Your task to perform on an android device: It has been two years since I last saw my mother. I want to see her next month, so please put a date in my calendar for us to meet on October 2nd and call it mom's meet.
Image 0: 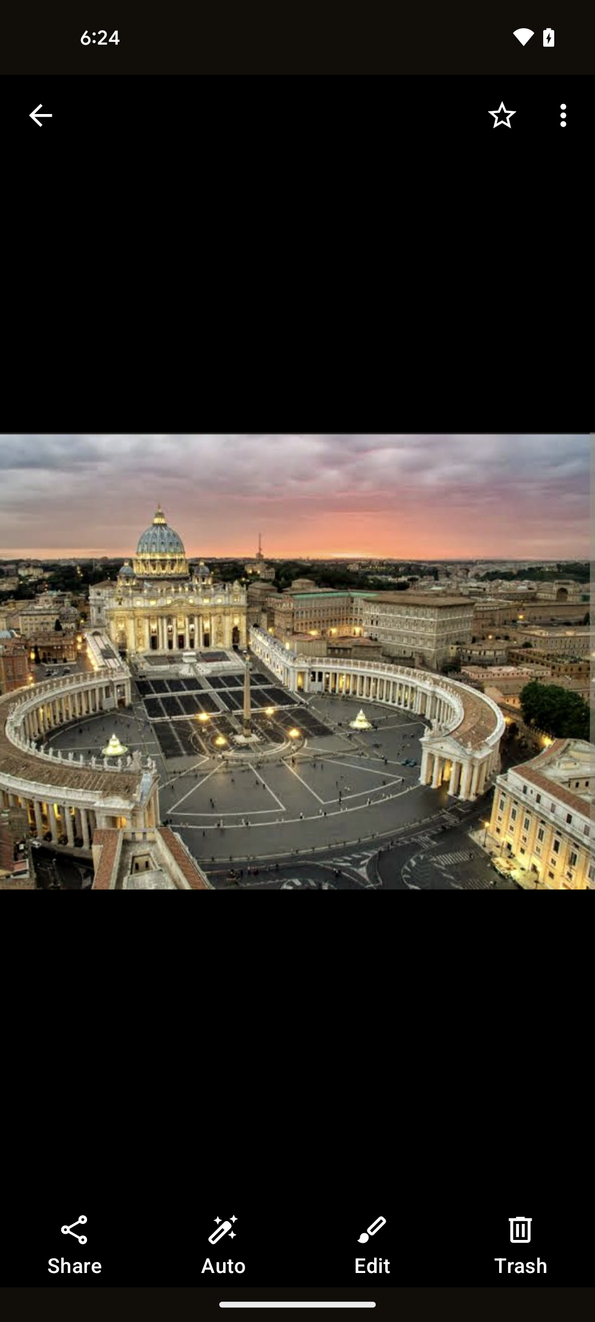
Open the gmail calendar
Step 0: open app "Calendar"
Image 1: 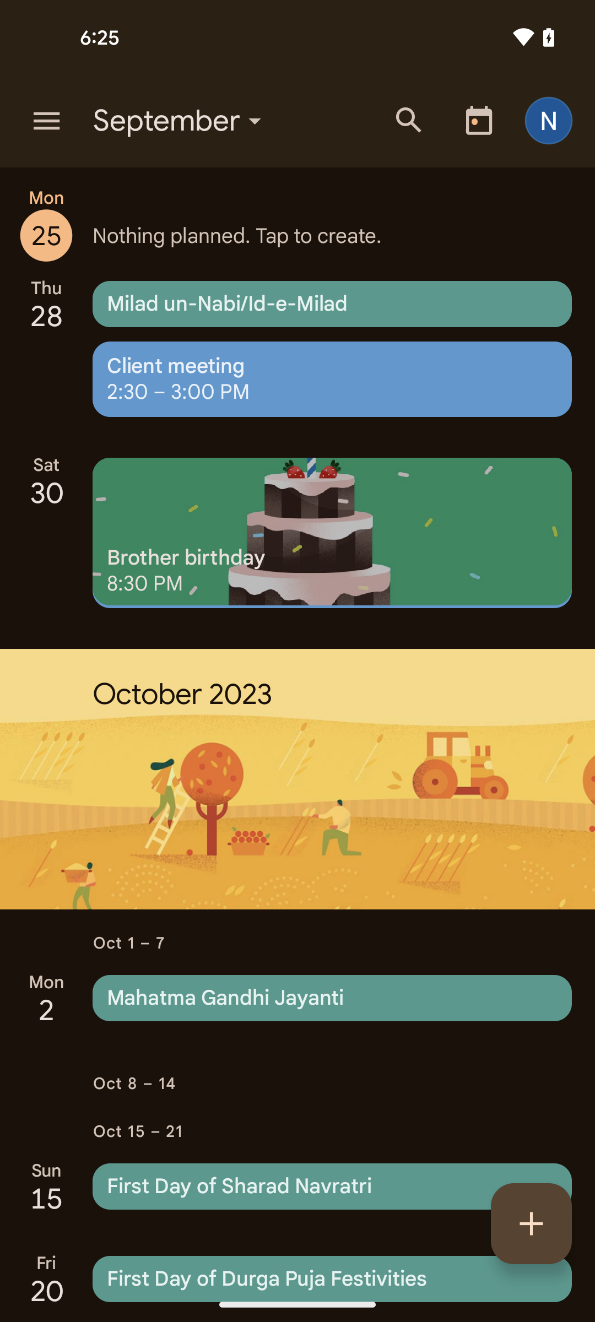
Tap on the plus button at the bottom right corner of the screen
Step 1: click (531, 1223)
Image 2: 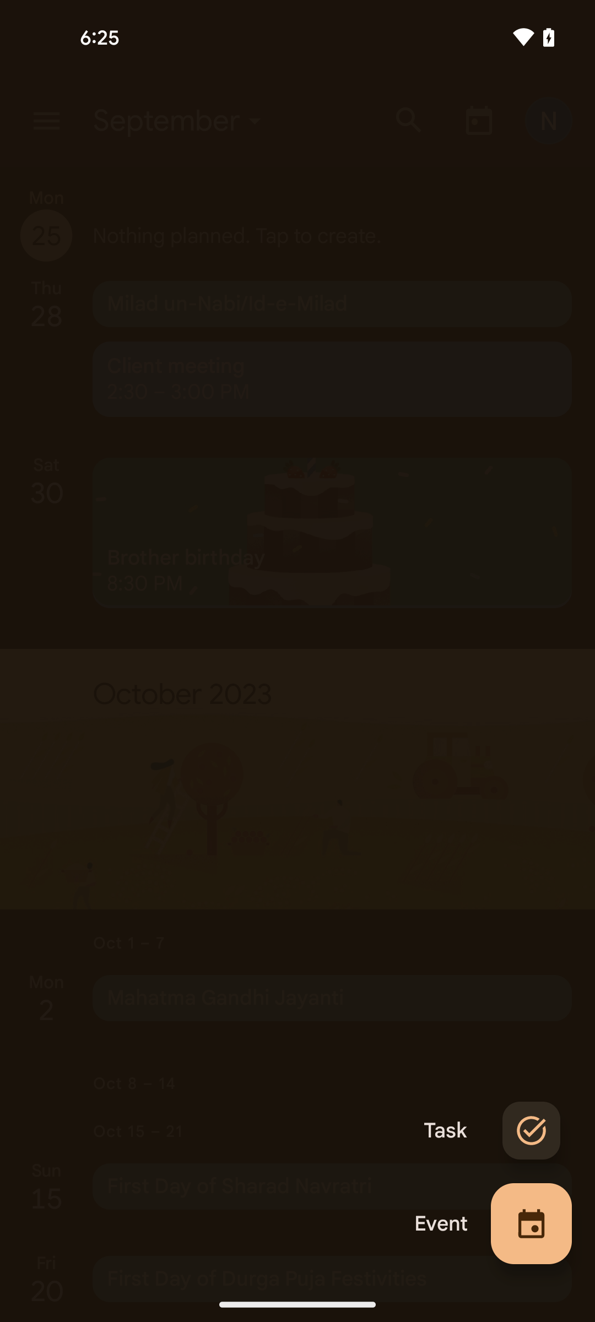
Tap on the event option
Step 2: click (441, 1223)
Image 3: 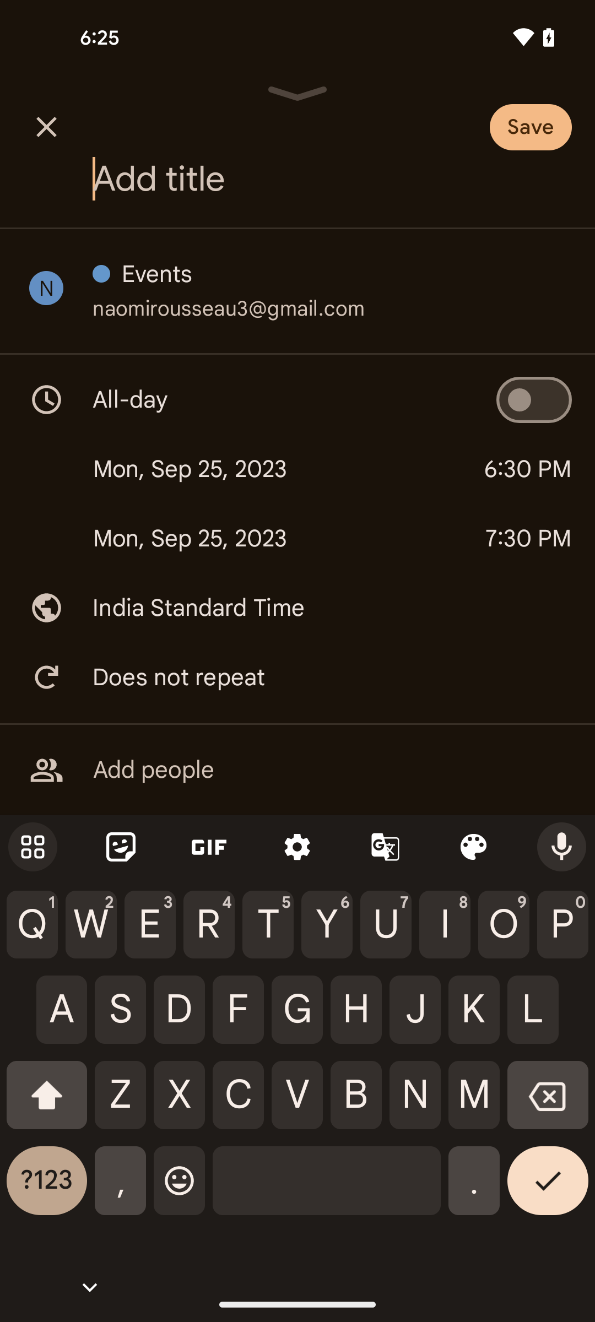
Type the text mom's meet
Step 3: type "mom's meet"
Image 5: 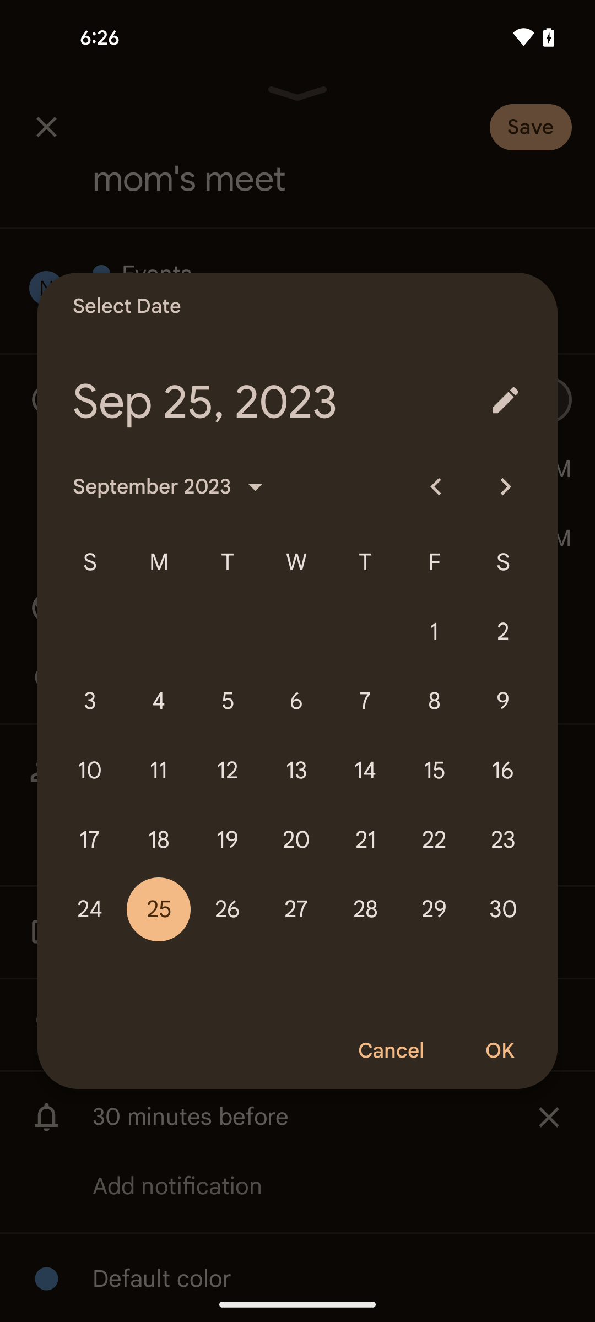
Swipe left to view October calendar
Step 5: scroll right
Image 6: 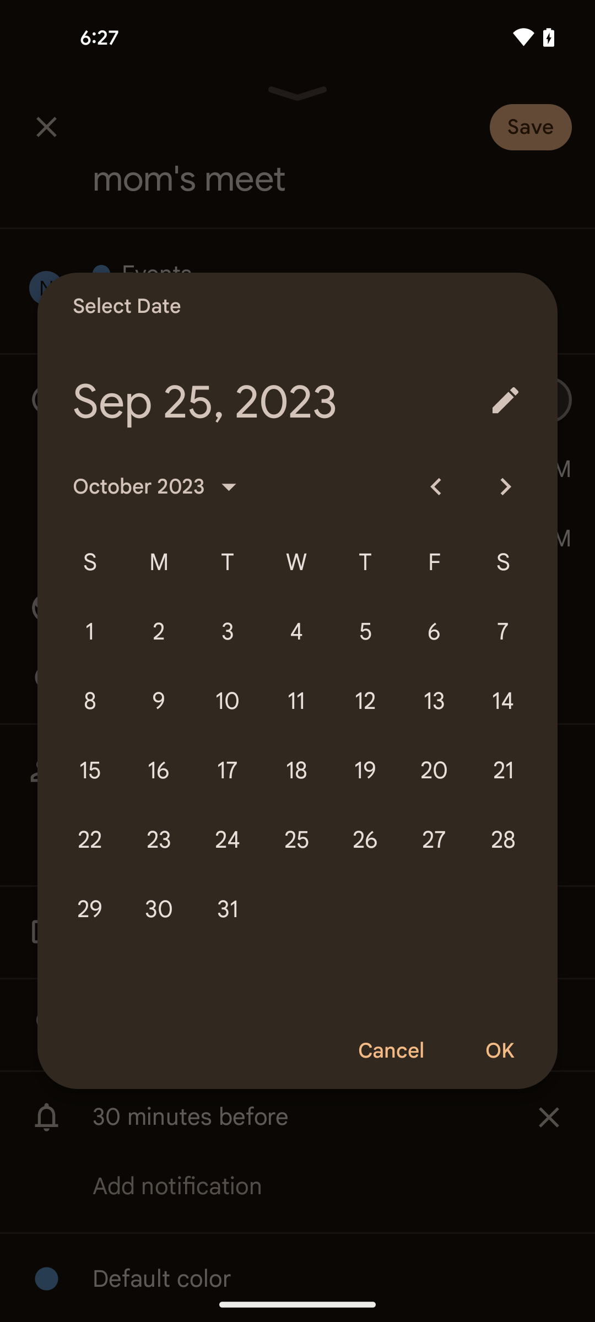
Select the date second October
Step 6: click (158, 631)
Image 7: 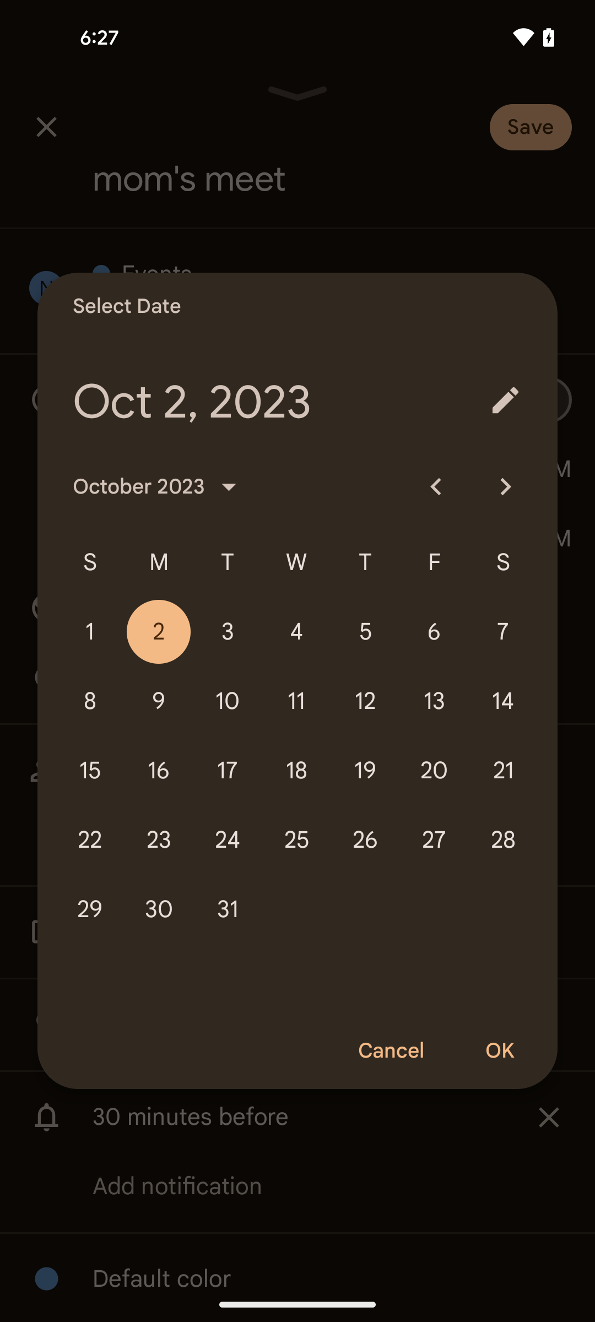
Tap on the ok option
Step 7: click (499, 1051)